Your task to perform on an android device: In the Reminder app, share the happy birthday reminder on Gmail.
Image 0: 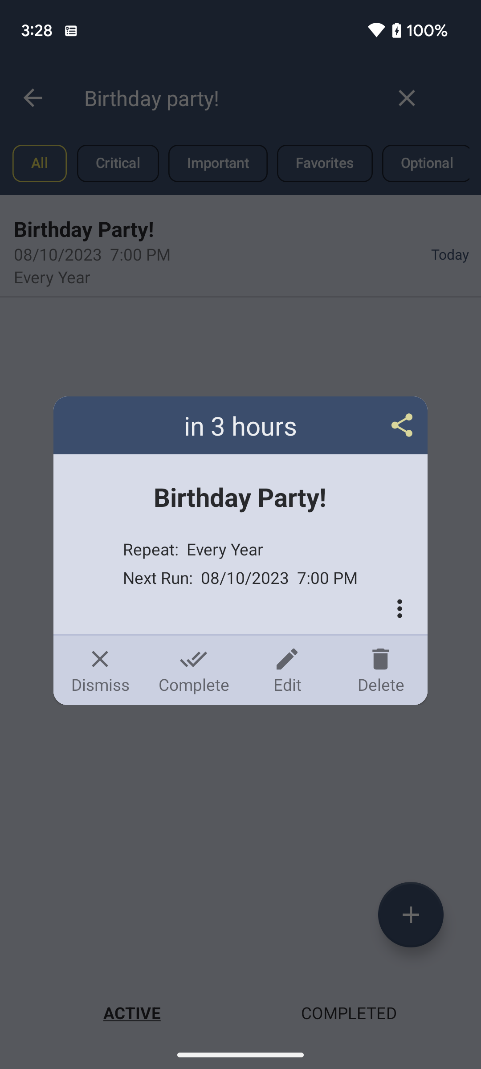
Click on the share icon at the top right corner of the pop up screen.
Step 0: click (240, 425)